Your task to perform on an android device: I want maredharris@gmail.com to have access to the Baking Plans Doc so she may provide some further ideas.
Image 0: 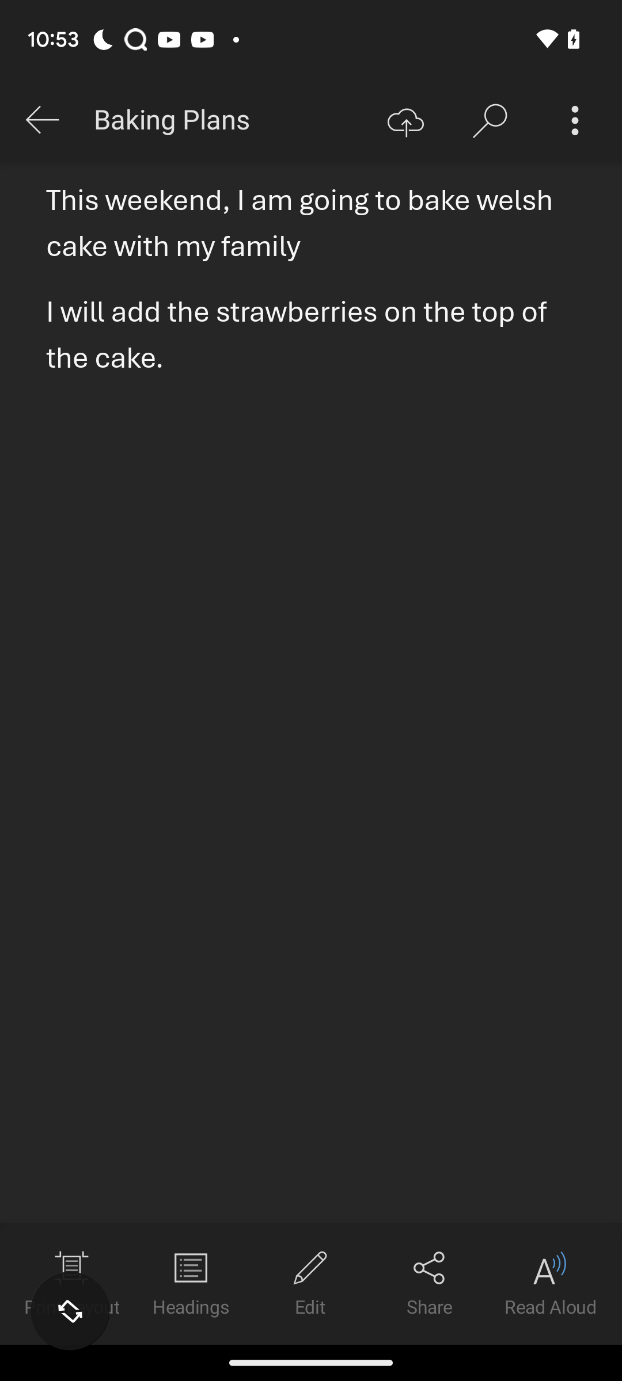
Click on the share icon at the bottom of the screen
Step 0: click (430, 1306)
Image 1: 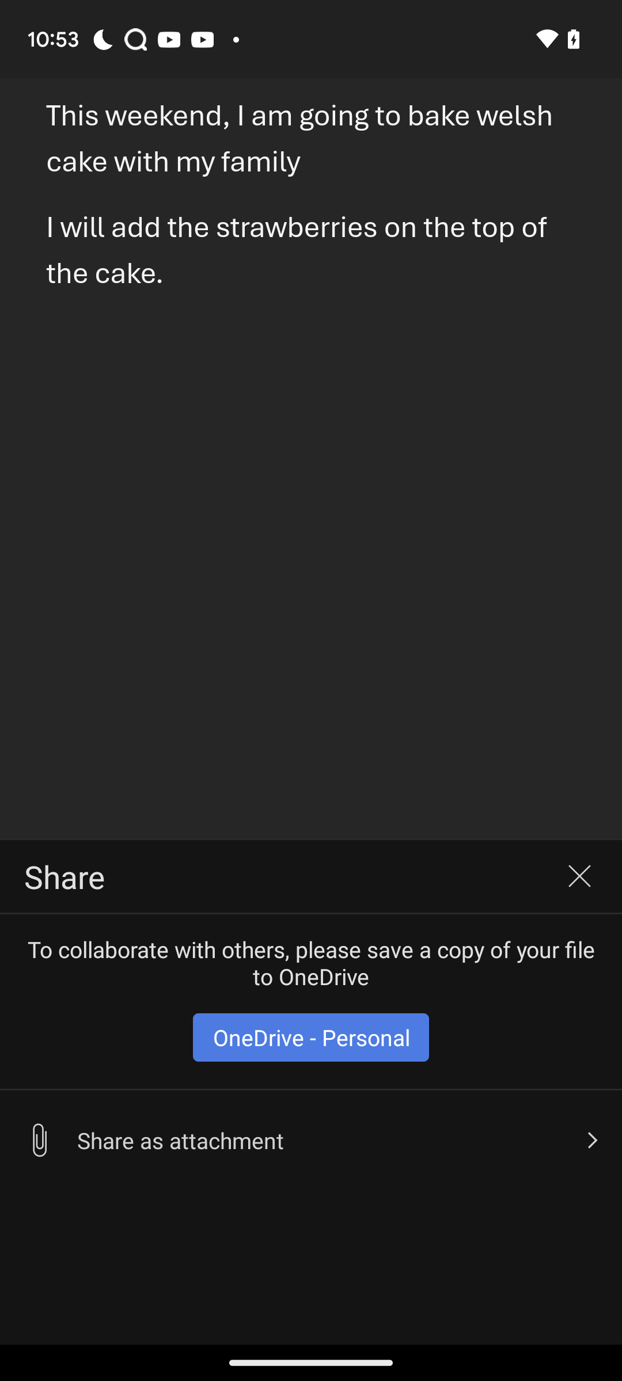
Click on Share as attachment option
Step 1: click (311, 1140)
Image 2: 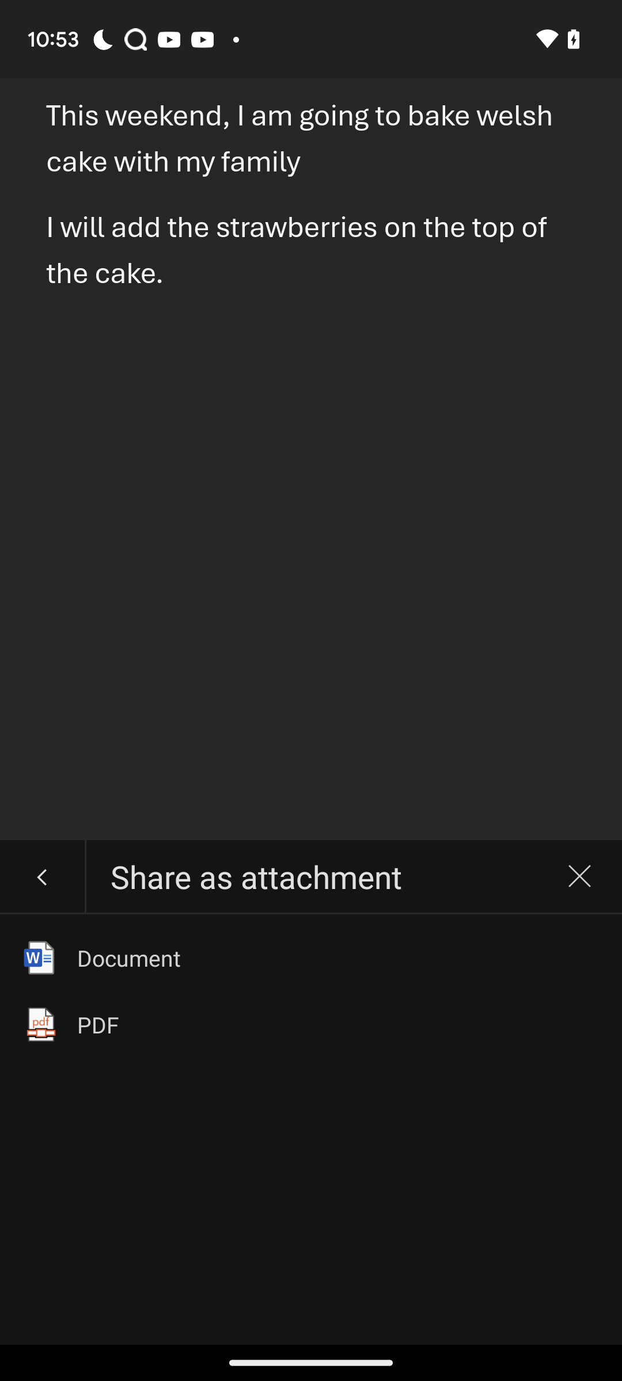
Click on the Document option
Step 2: click (311, 957)
Image 3: 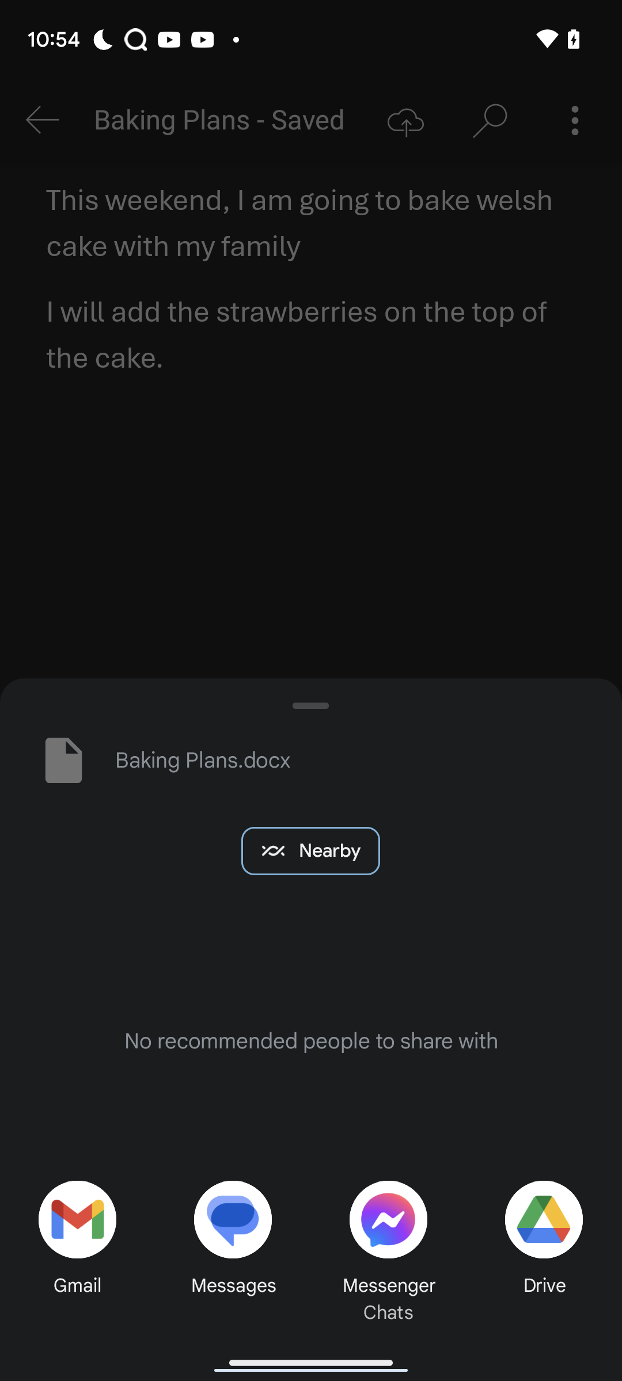
Click on the gmail icon
Step 3: click (78, 1242)
Image 4: 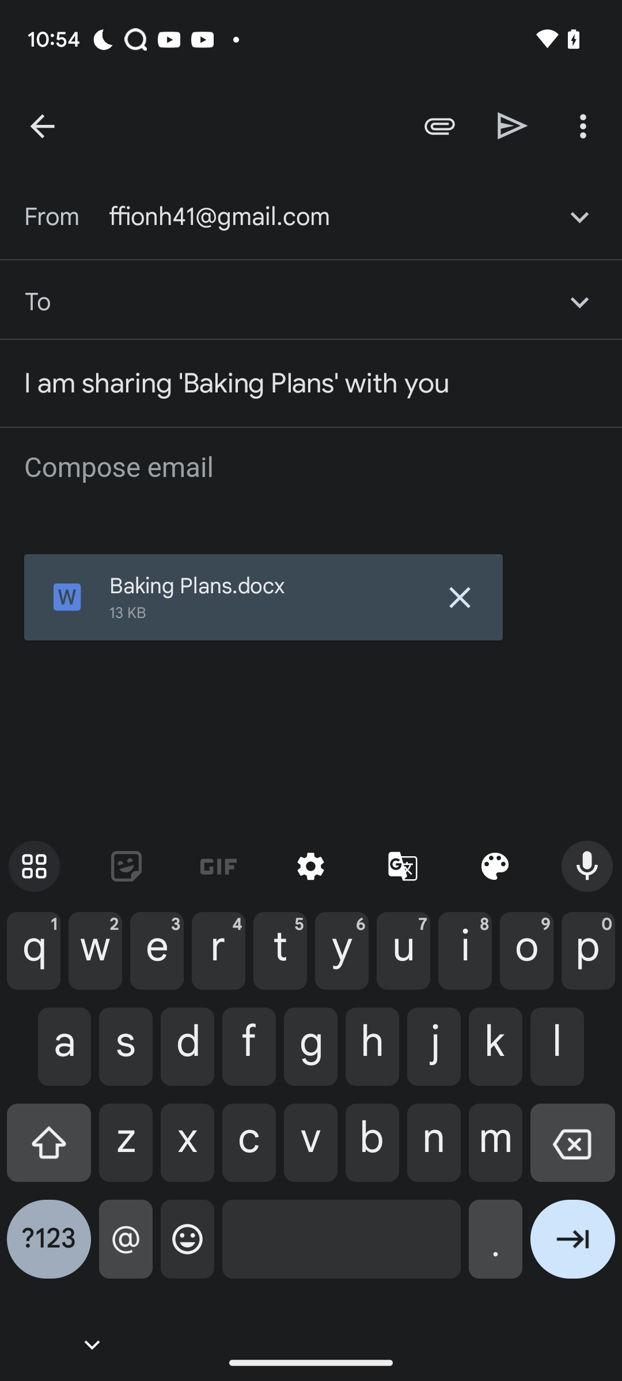
Enter maredharris@gmail.com as the recipient's id
Step 4: type "maredharris@gmail.com"
Image 5: 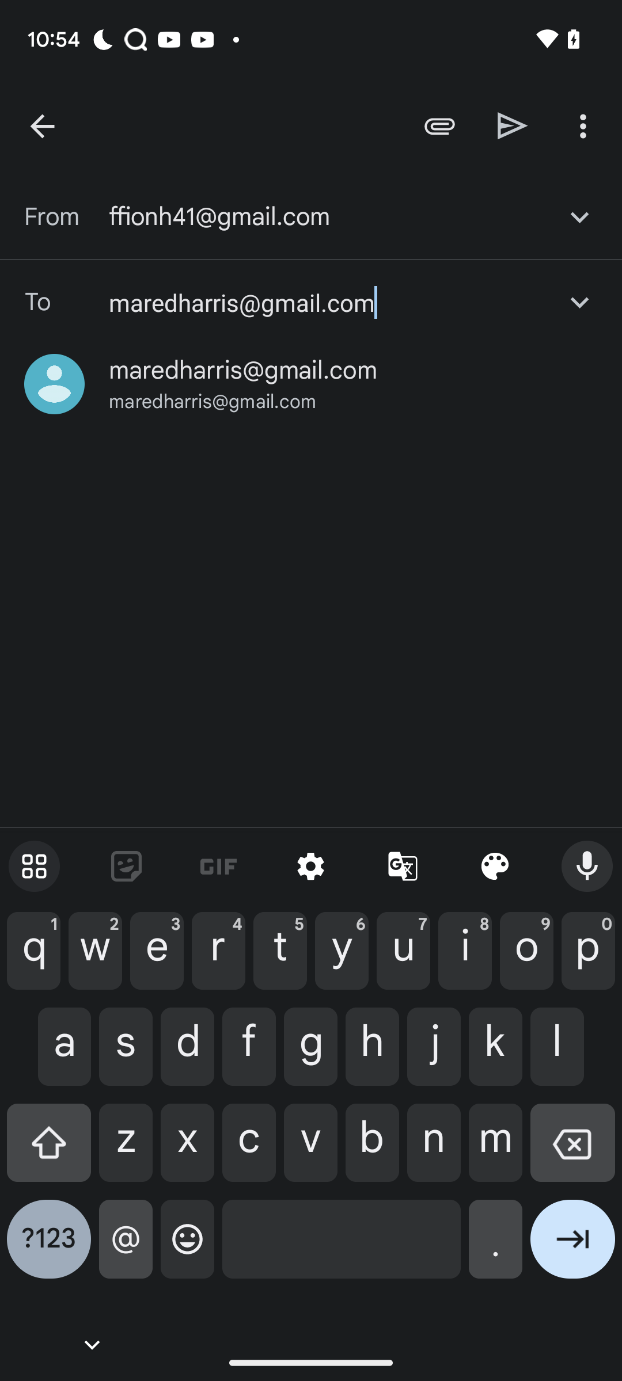
Click on the suggested email id
Step 5: click (243, 370)
Image 6: 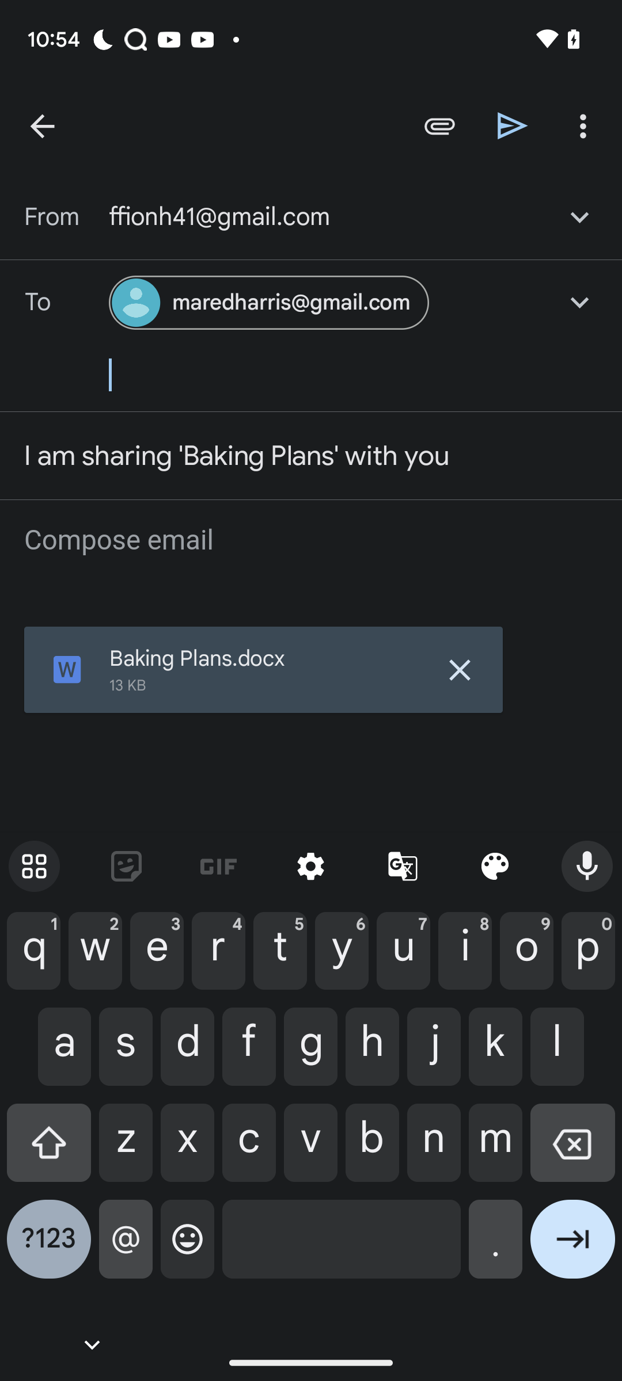
Click on the send icon 
Step 6: click (513, 125)